Your task to perform on an android device: I want to search my appointment data in the Google Drive app in order to check the schedule.
Image 0: 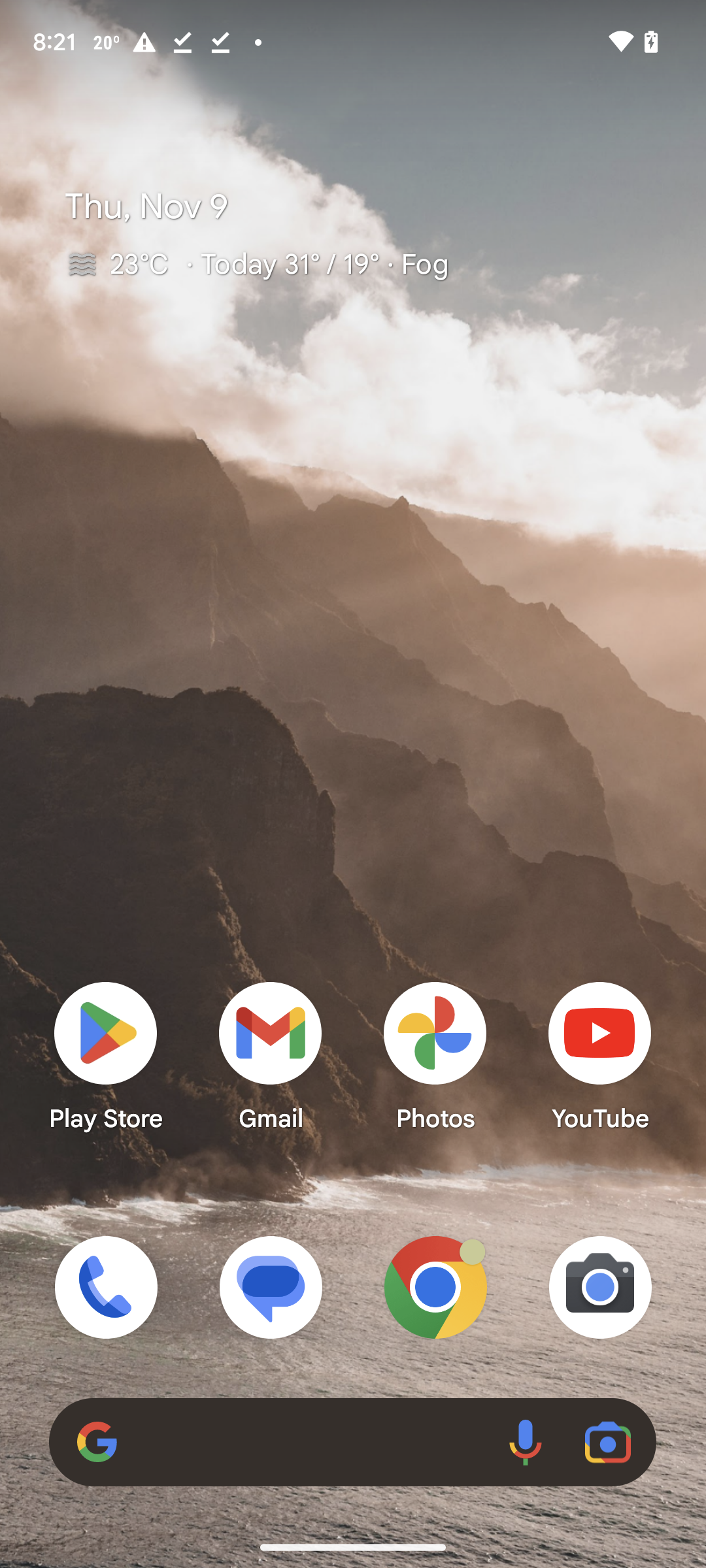
Open the Google drive app
Step 0: open app "Drive"
Image 1: 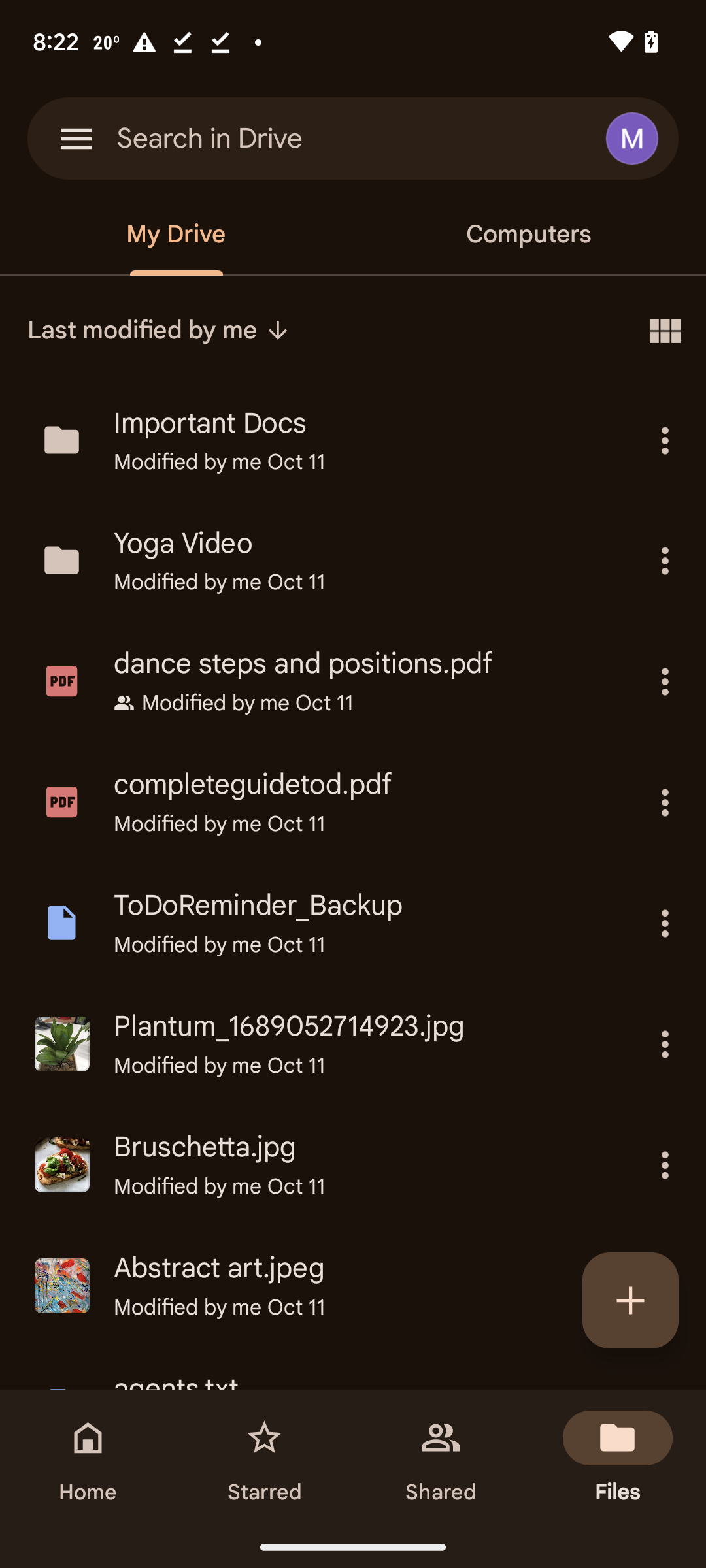
Click on the search bar at the top of the screen
Step 1: click (353, 139)
Image 2: 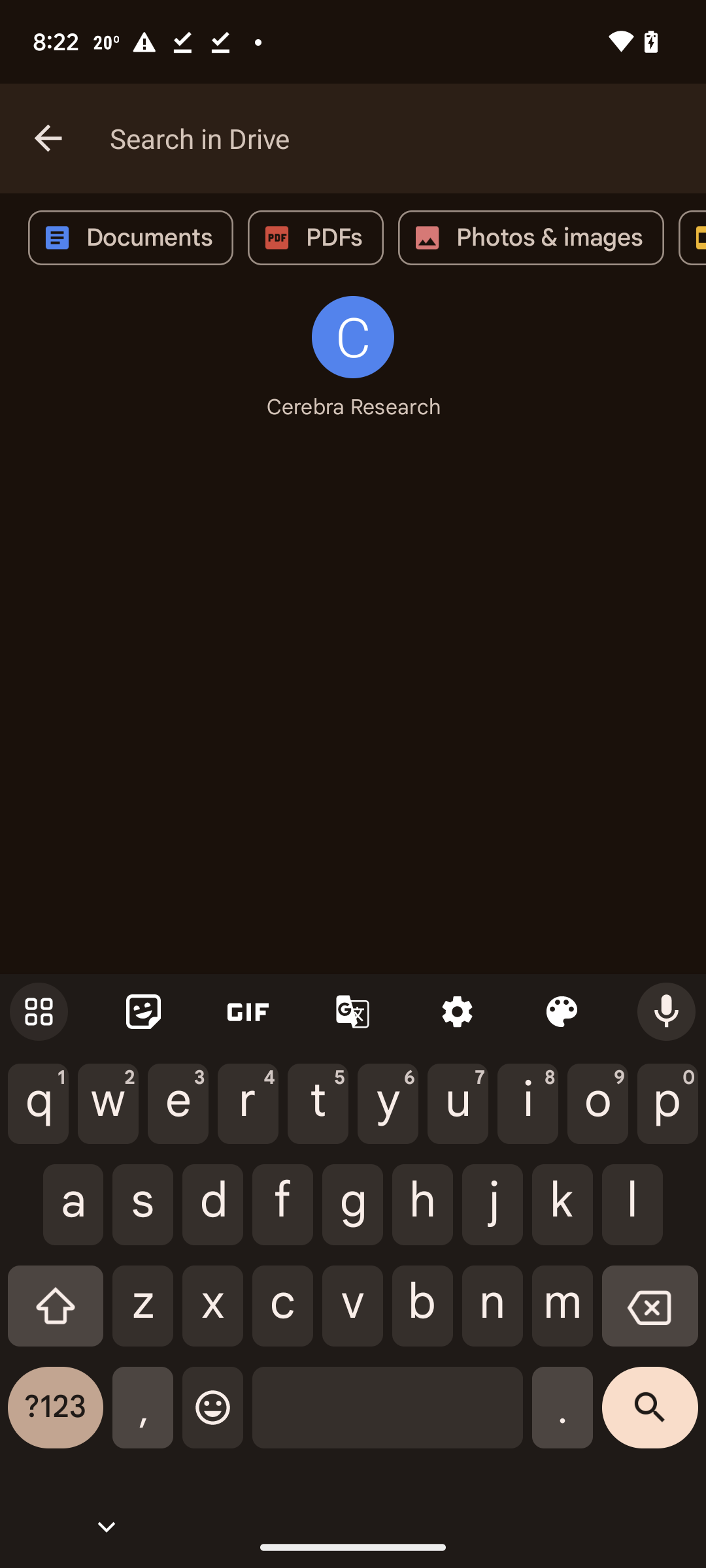
Search for appointment
Step 2: type "appointment"